Your task to perform on an android device: Open the edX app and then open the Statistical learning textbook to read 
Image 0: 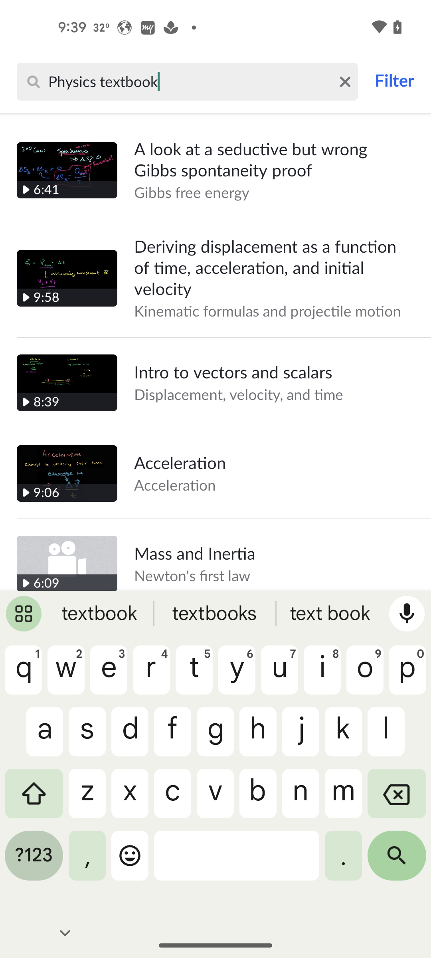
Open the edX app
Step 0: open app "edX"
Image 1: 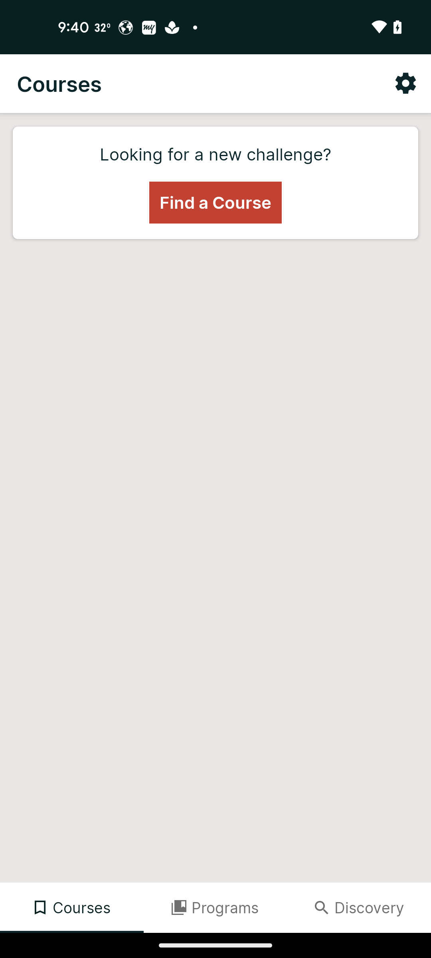
click on find a course
Step 1: click (215, 202)
Image 2: 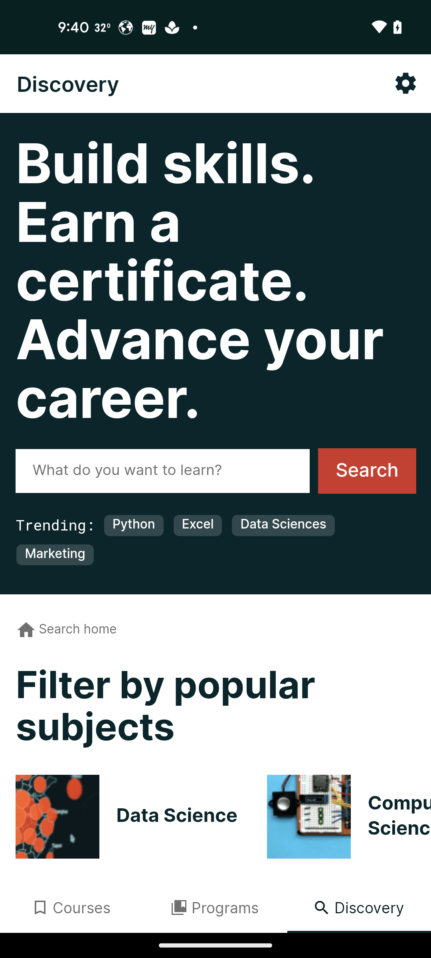
click on the search bar
Step 2: click (162, 471)
Image 3: 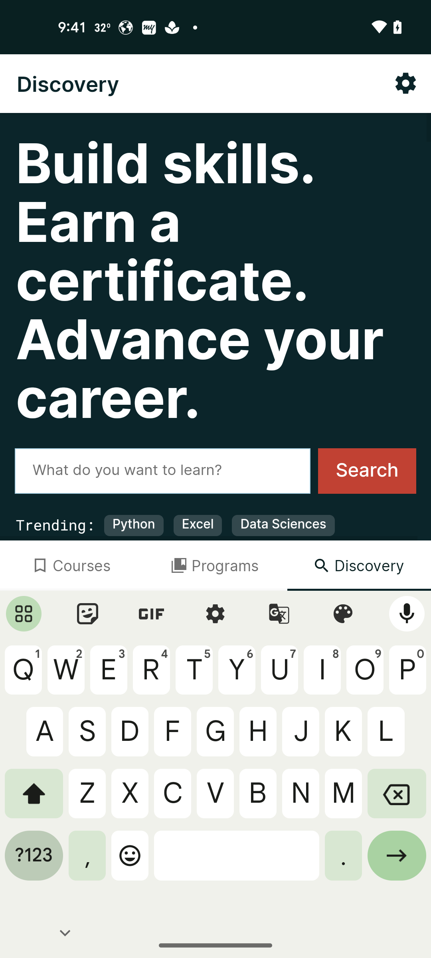
search for statistical learning textbook
Step 3: type "Statistical learning textbook "
Image 4: 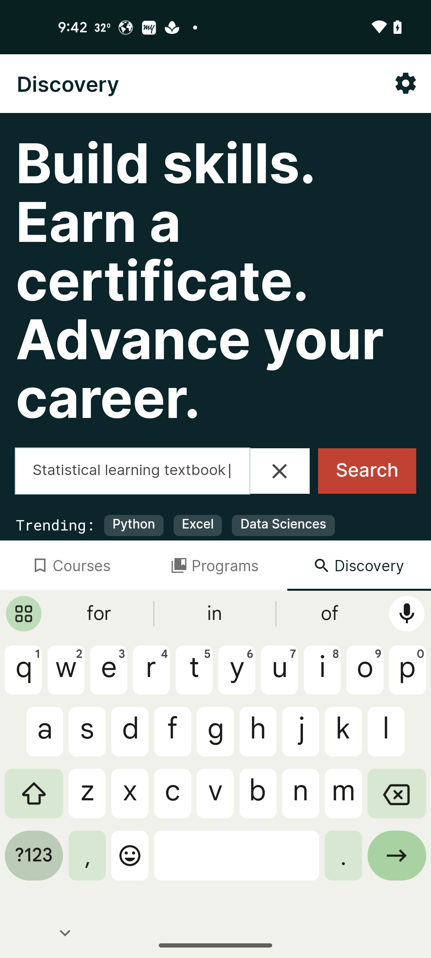
click on the search button
Step 4: click (367, 471)
Image 5: 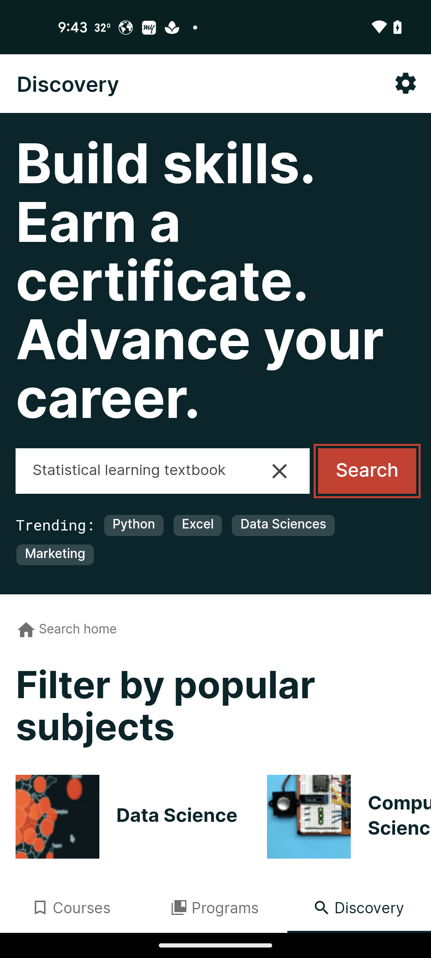
click on the search button
Step 5: wait
Image 7: 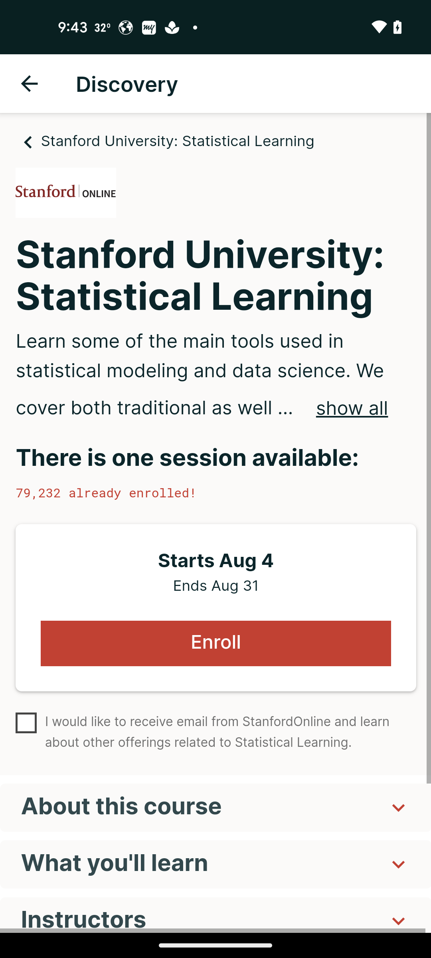
click on enroll
Step 7: click (216, 643)
Image 8: 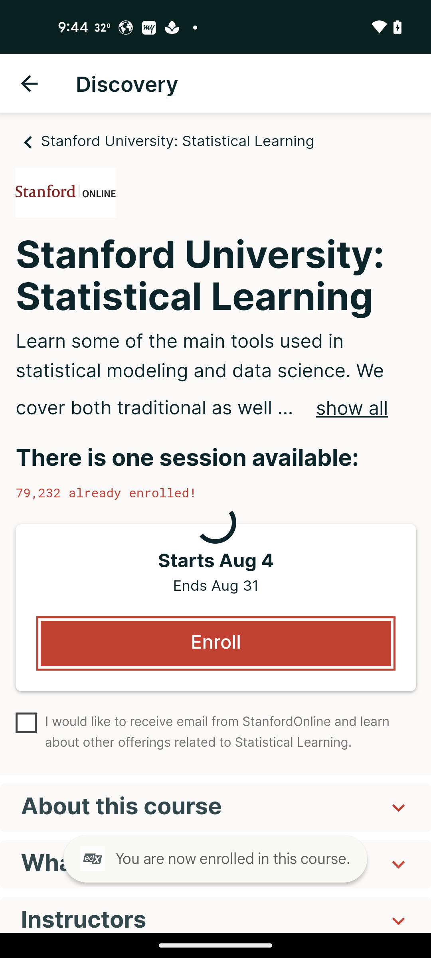
click on enroll
Step 8: wait